Your task to perform on an android device: I want to add slide 2 and add the image MT.jpg to slide 2 in the Microsoft PowerPoint app.
Image 0: 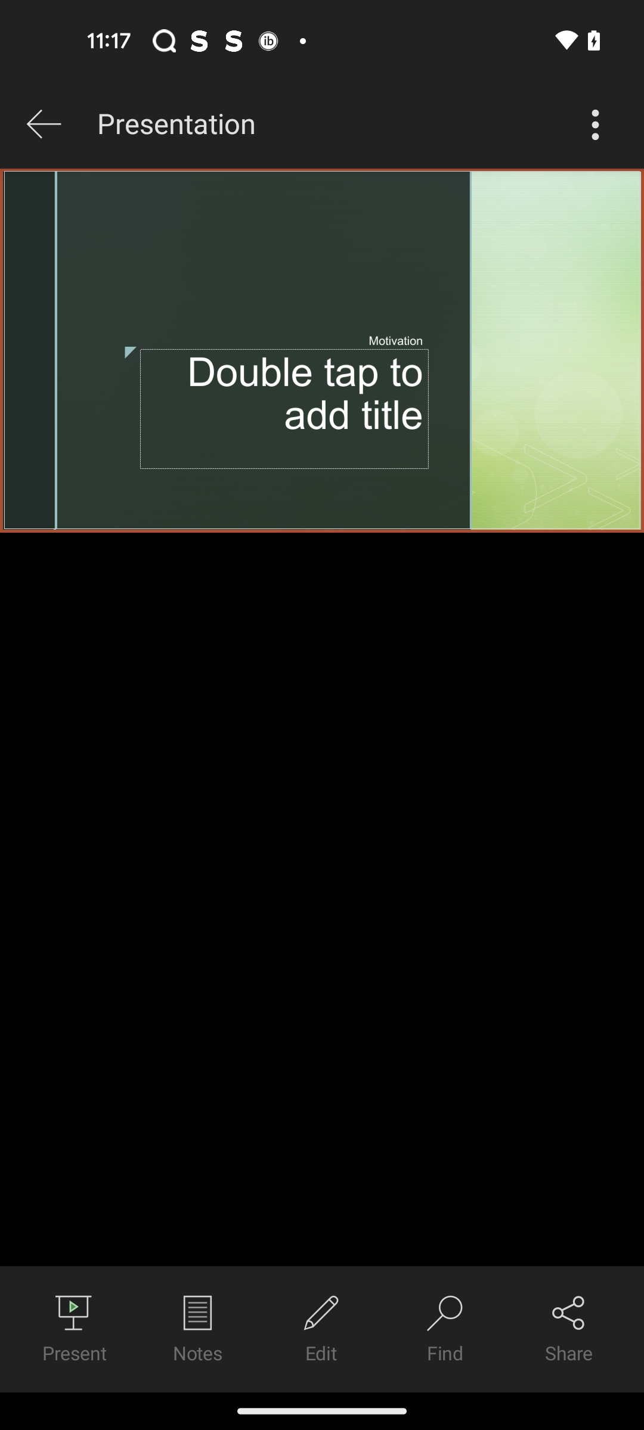
Go to the Edit section
Step 0: click (321, 1329)
Image 1: 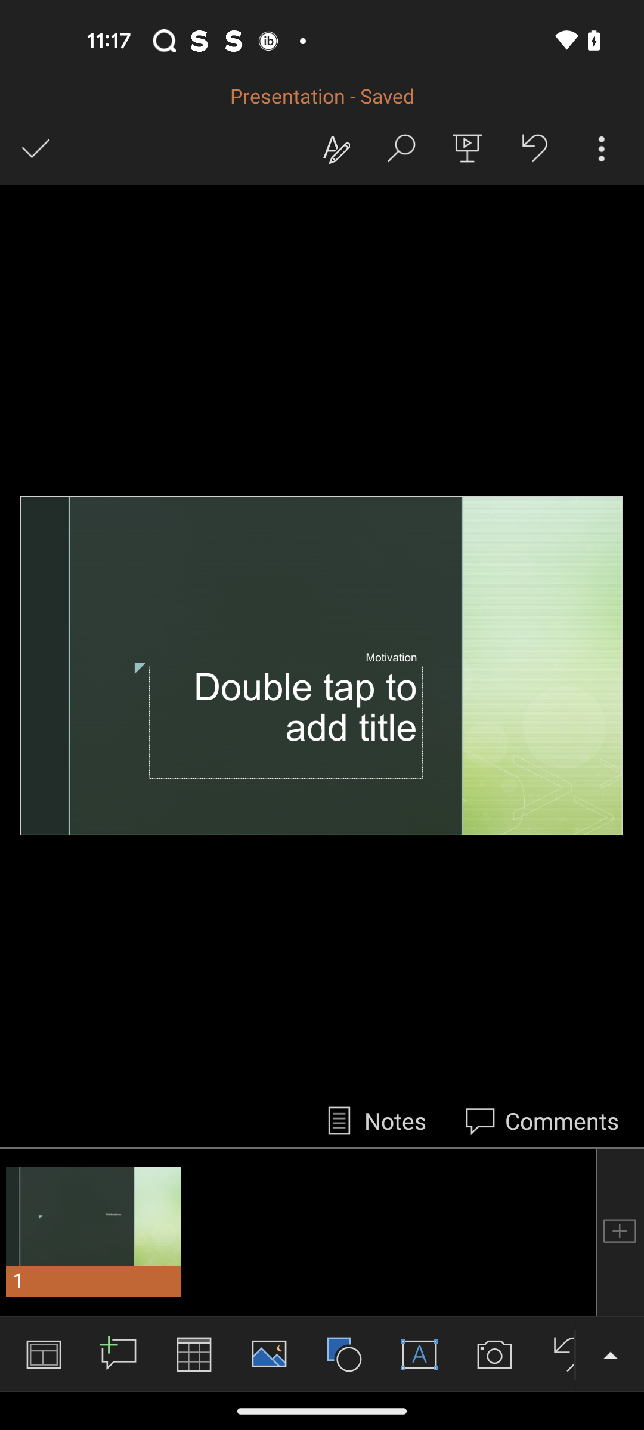
Click on the three dots more button at the top right corner of the screen
Step 1: click (602, 148)
Image 2: 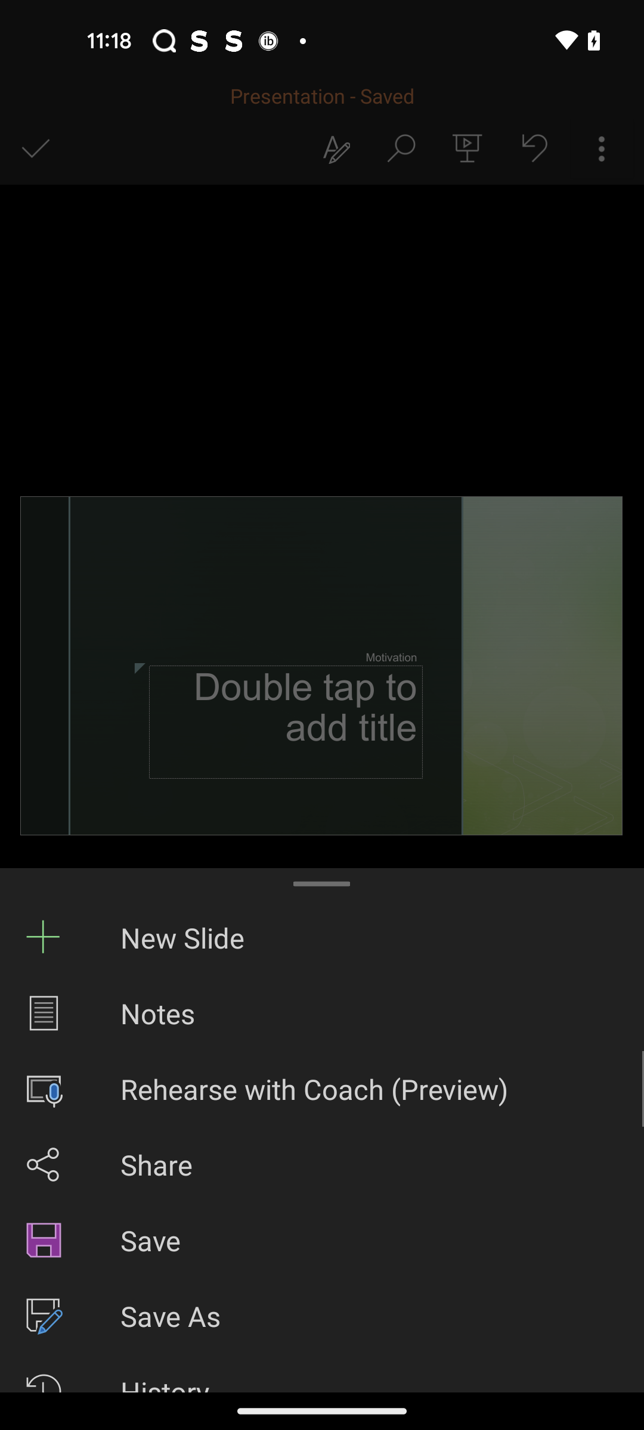
Click on the New Slide
Step 2: click (322, 937)
Image 4: 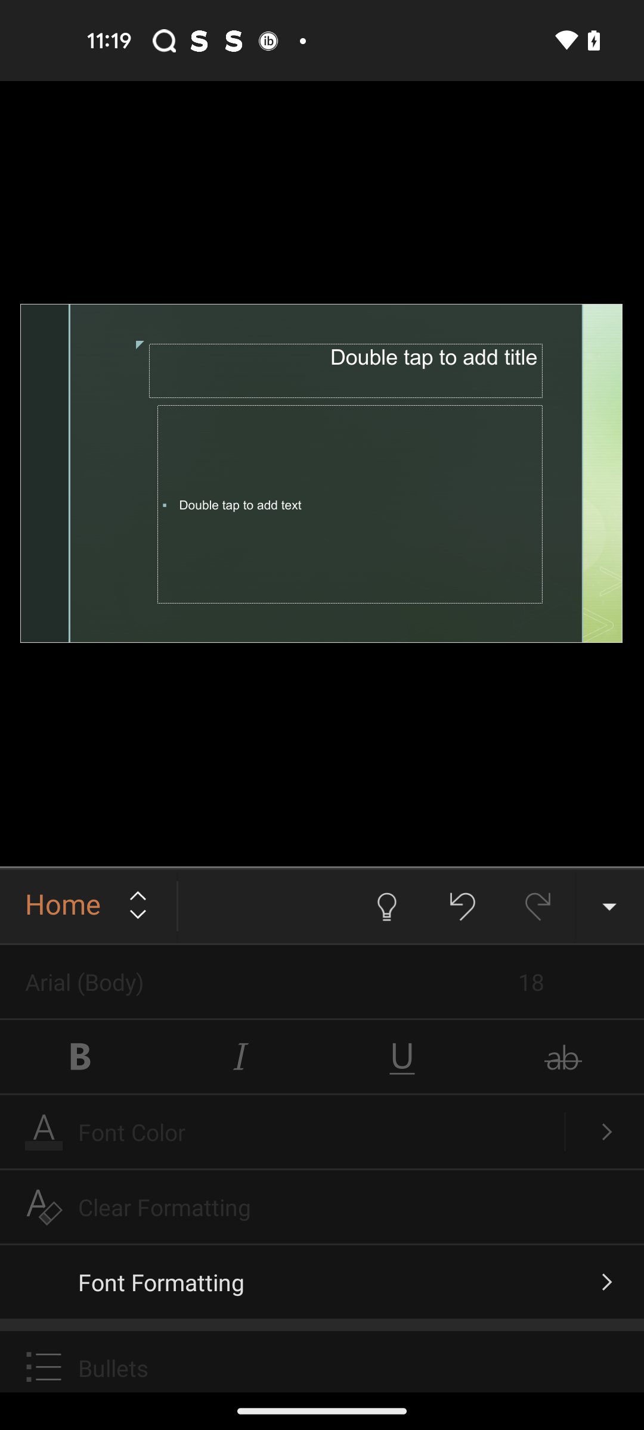
Click on the Home
Step 4: click (88, 906)
Image 5: 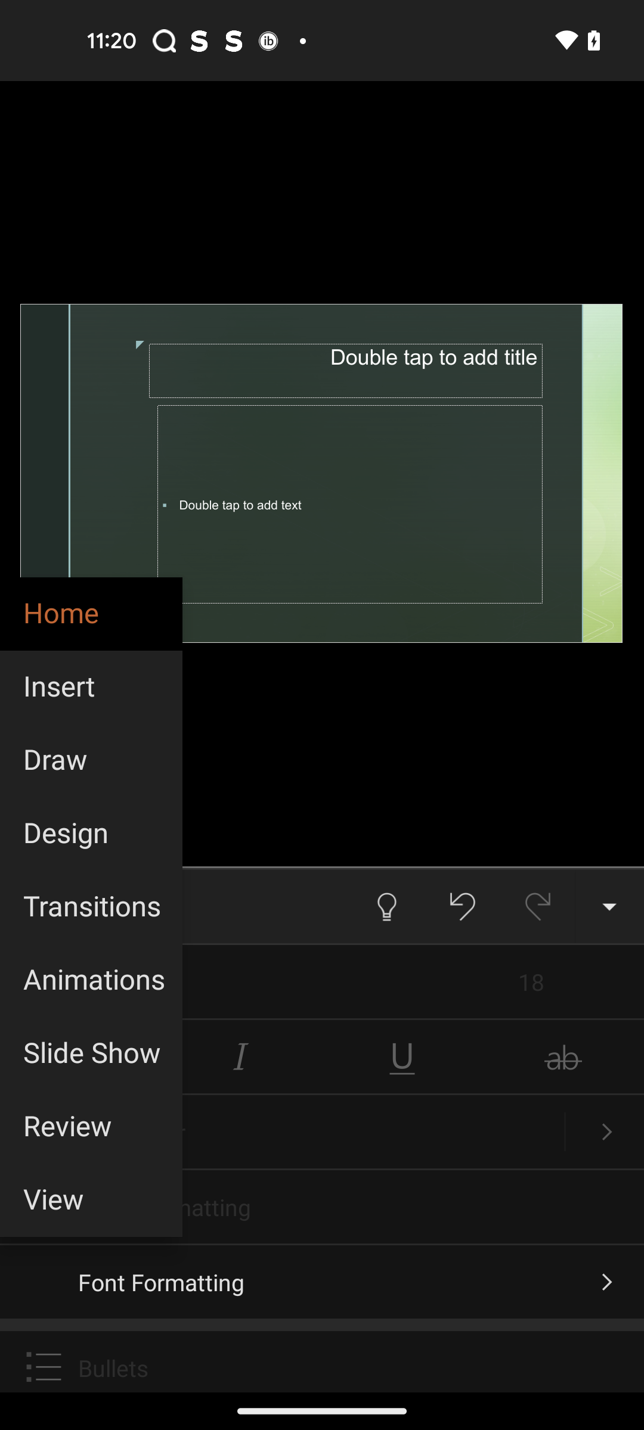
Click on the Insert option
Step 5: click (91, 687)
Image 6: 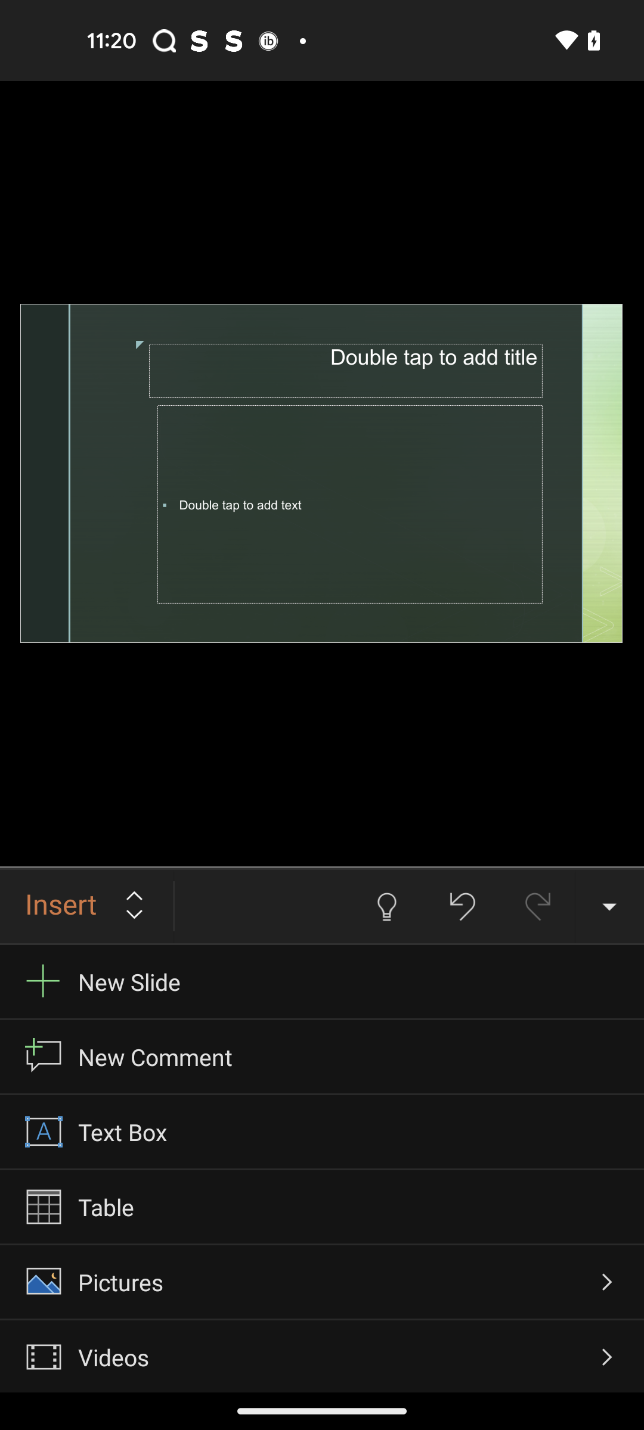
Click on the Pictures option
Step 6: click (322, 1282)
Image 7: 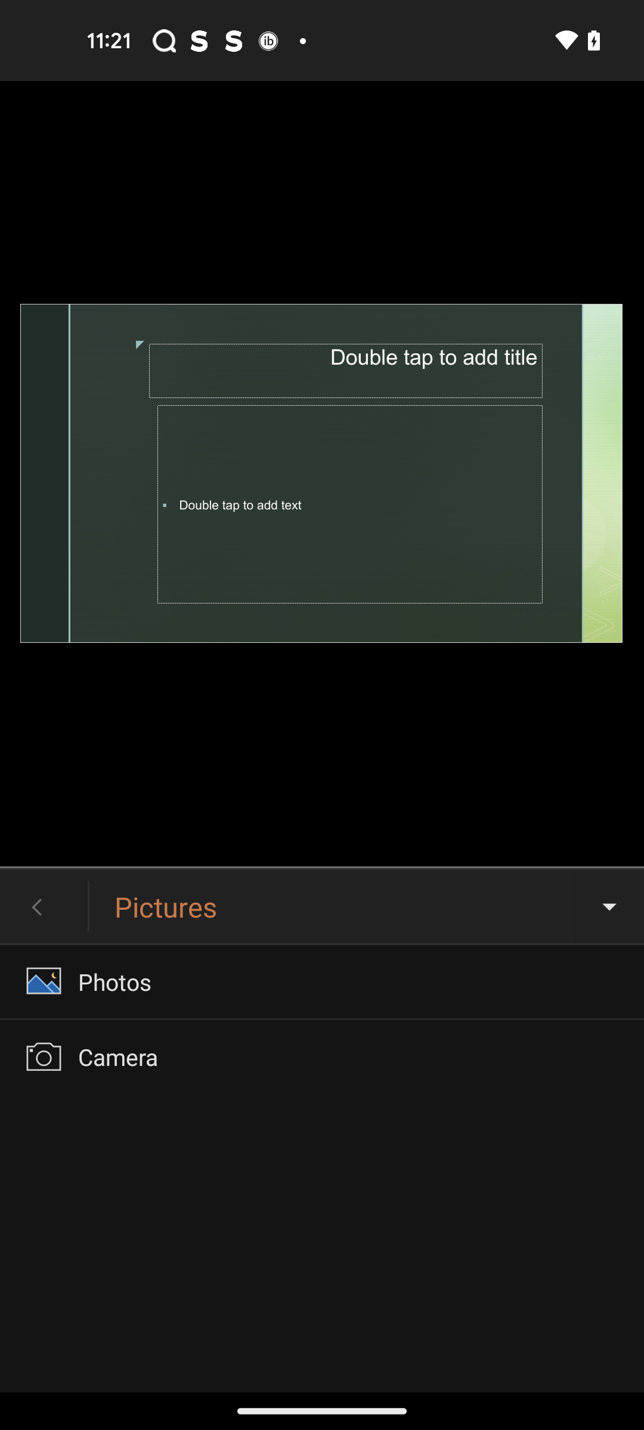
Click on the Photos
Step 7: click (322, 981)
Image 8: 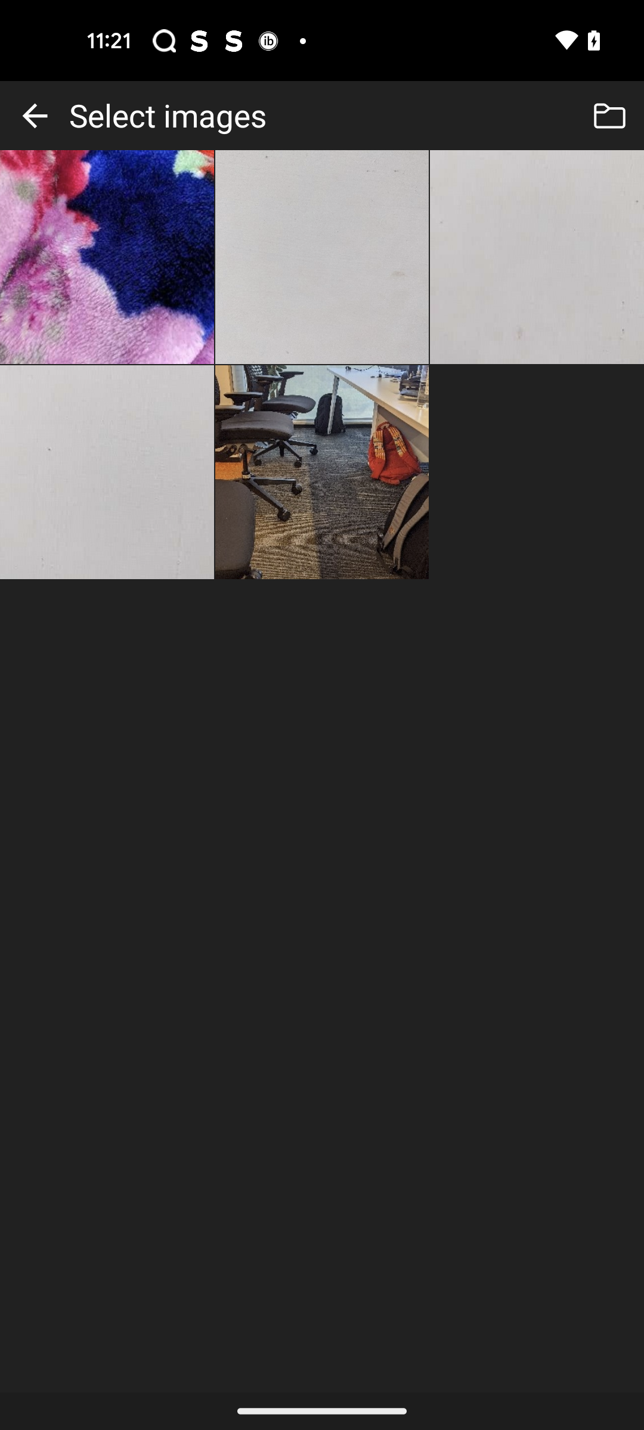
Select the first image
Step 8: click (107, 257)
Image 9: 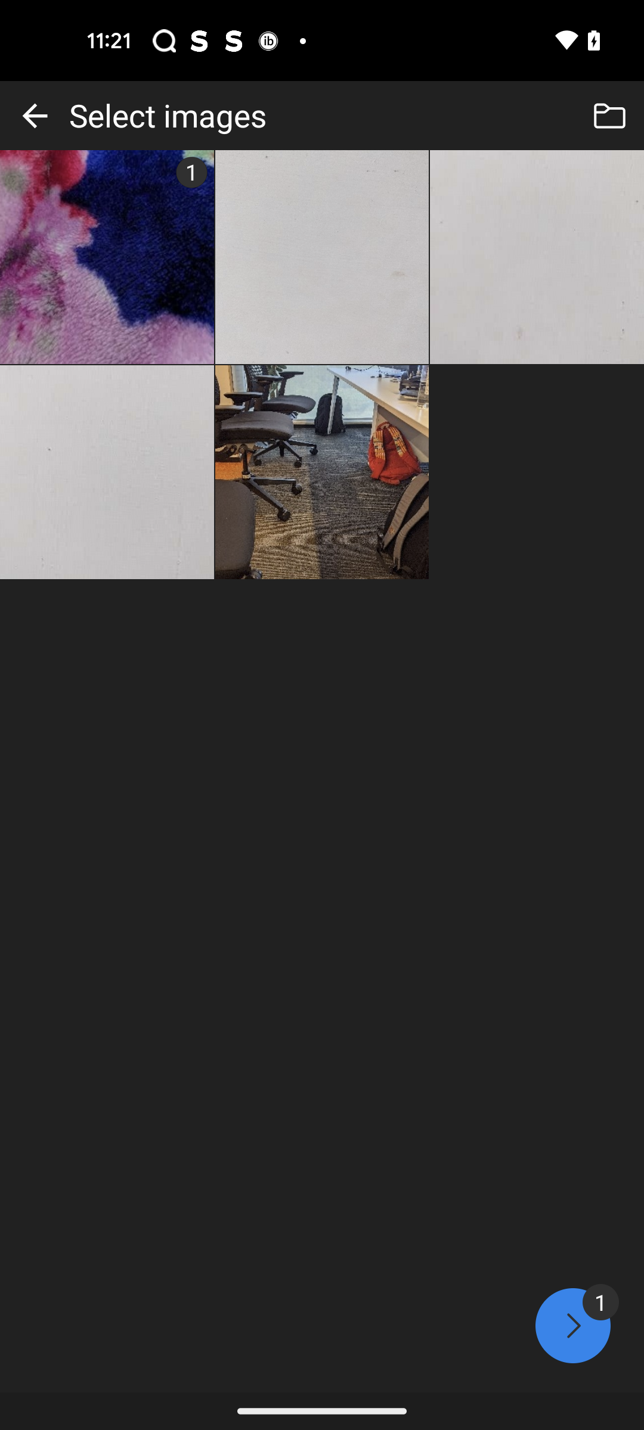
Click on the Arrow right button icon
Step 9: click (577, 1326)
Image 10: 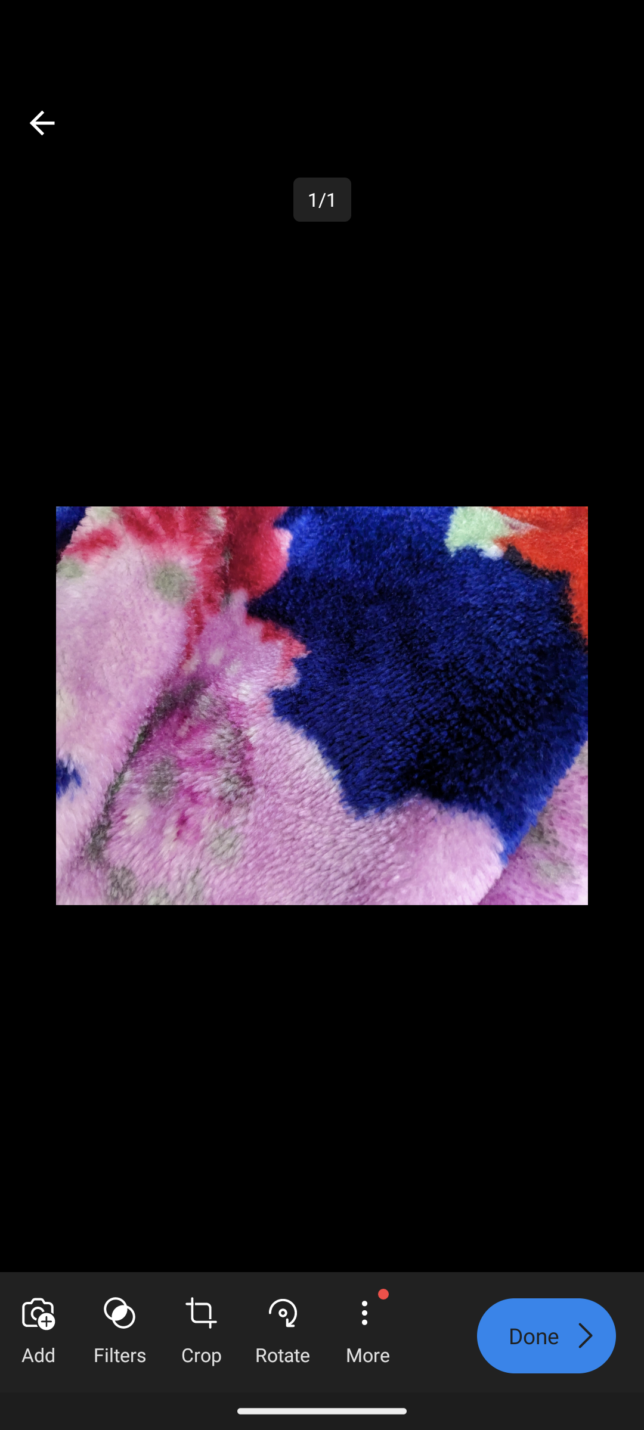
Click on the Done button
Step 10: click (534, 1335)
Image 11: 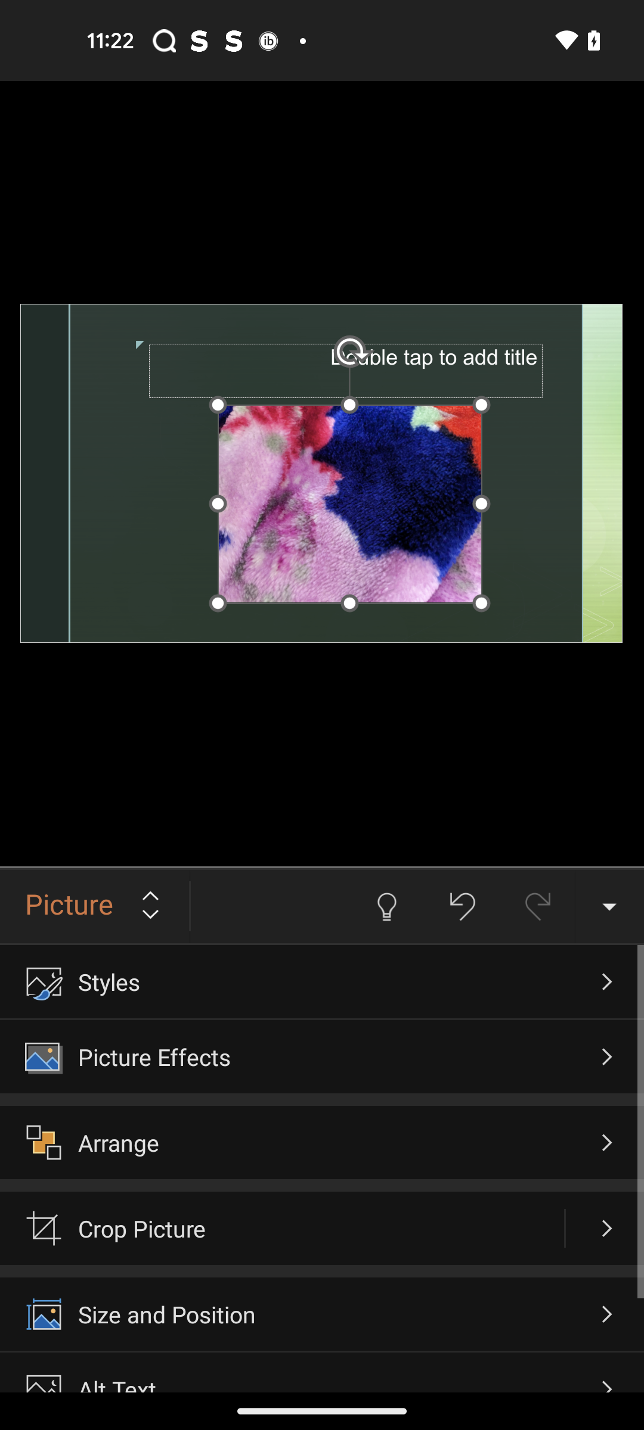
Go back
Step 11: press back button
Image 12: 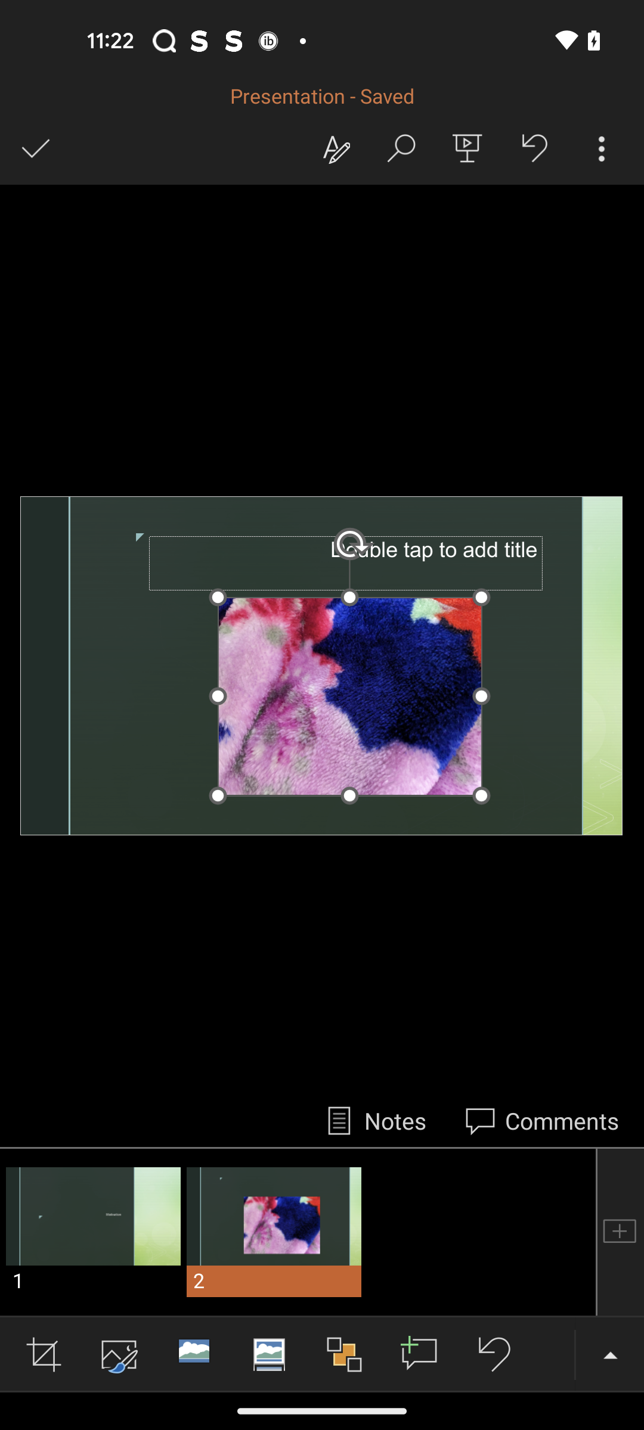
Click on the tick icon at the top left corner of the screen
Step 12: click (35, 148)